Your task to perform on an android device: I want to edit this date of birth field and mark as mandatory to this field in this form, so make Date of Birth field mandatory in this form in the FormsApp.
Image 1: 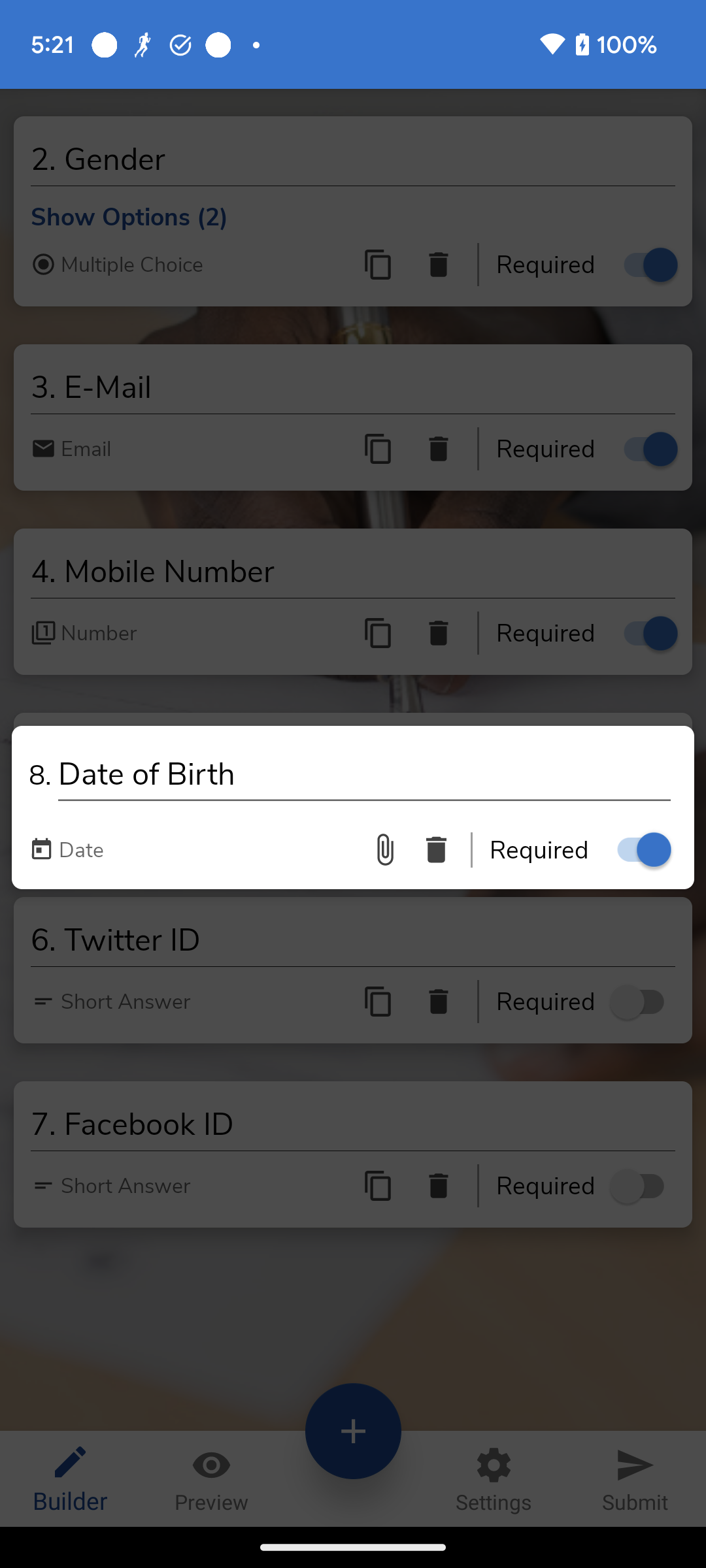
Click on the top of the screen to save the changes of this field.
Step 1: click (448, 300)
Image 2: 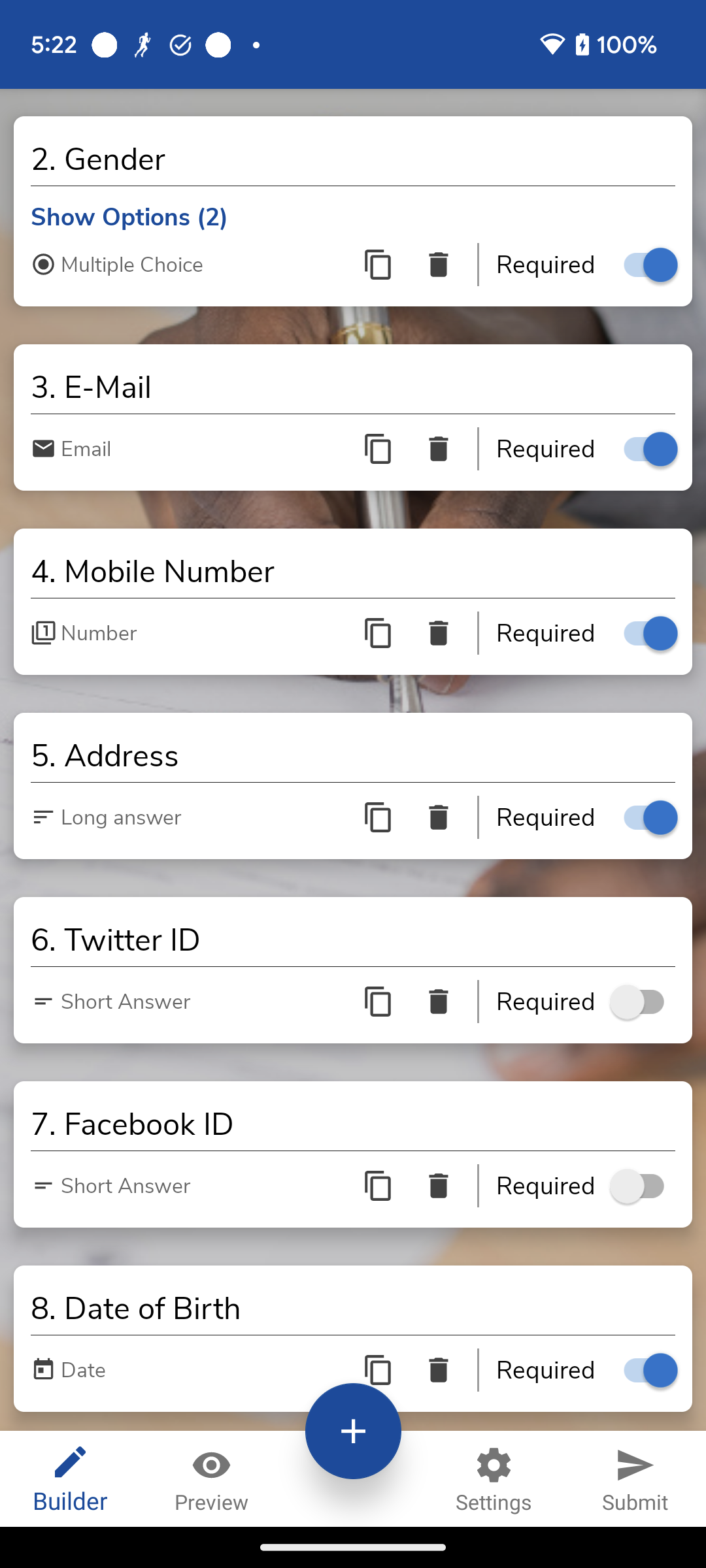
Click on the Submit tab at the bottom right corner of the screen to save the changes.
Step 2: click (635, 1478)